Your task to perform on an android device: Add a new city Ottawa,IL,USA in World Clock
Image 0: 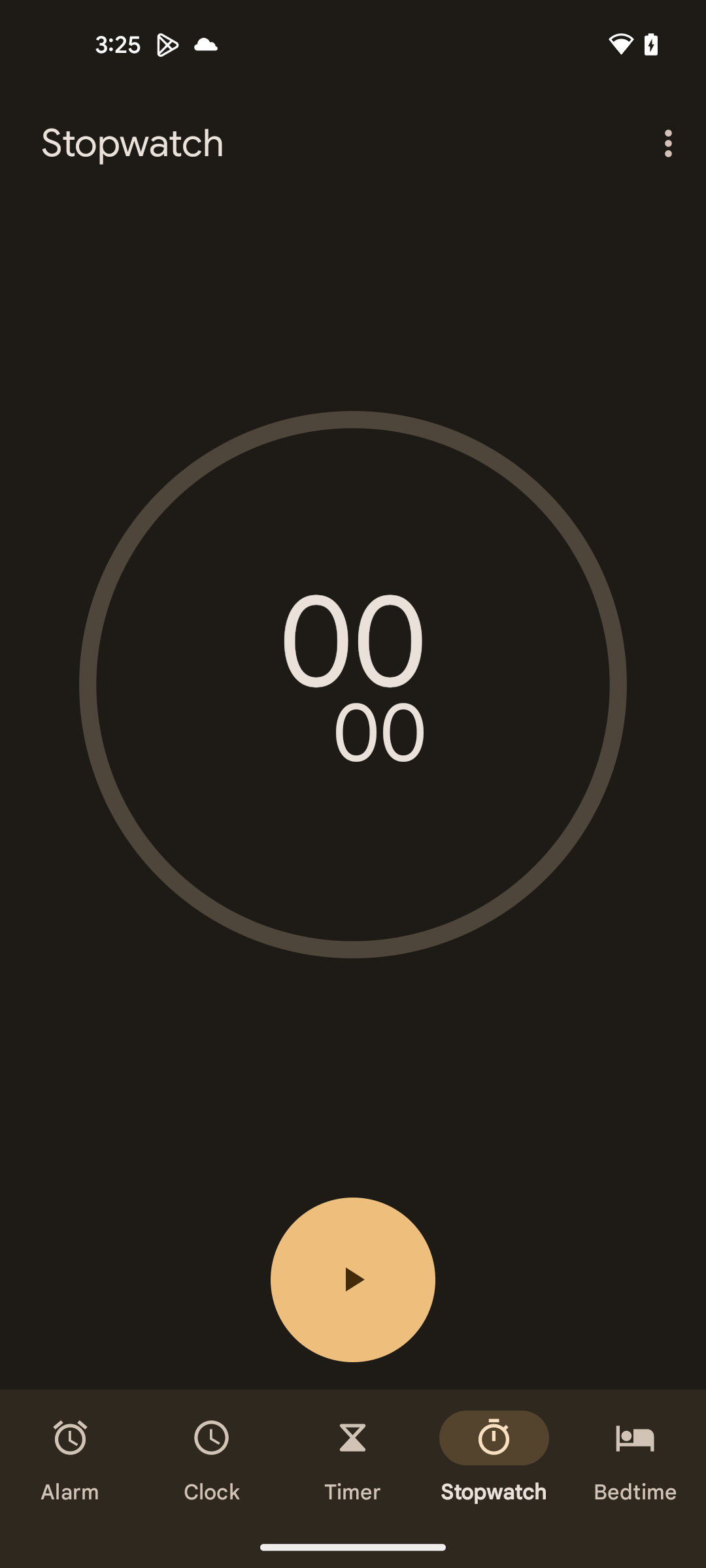
Go to the clock section
Step 0: click (212, 1458)
Image 1: 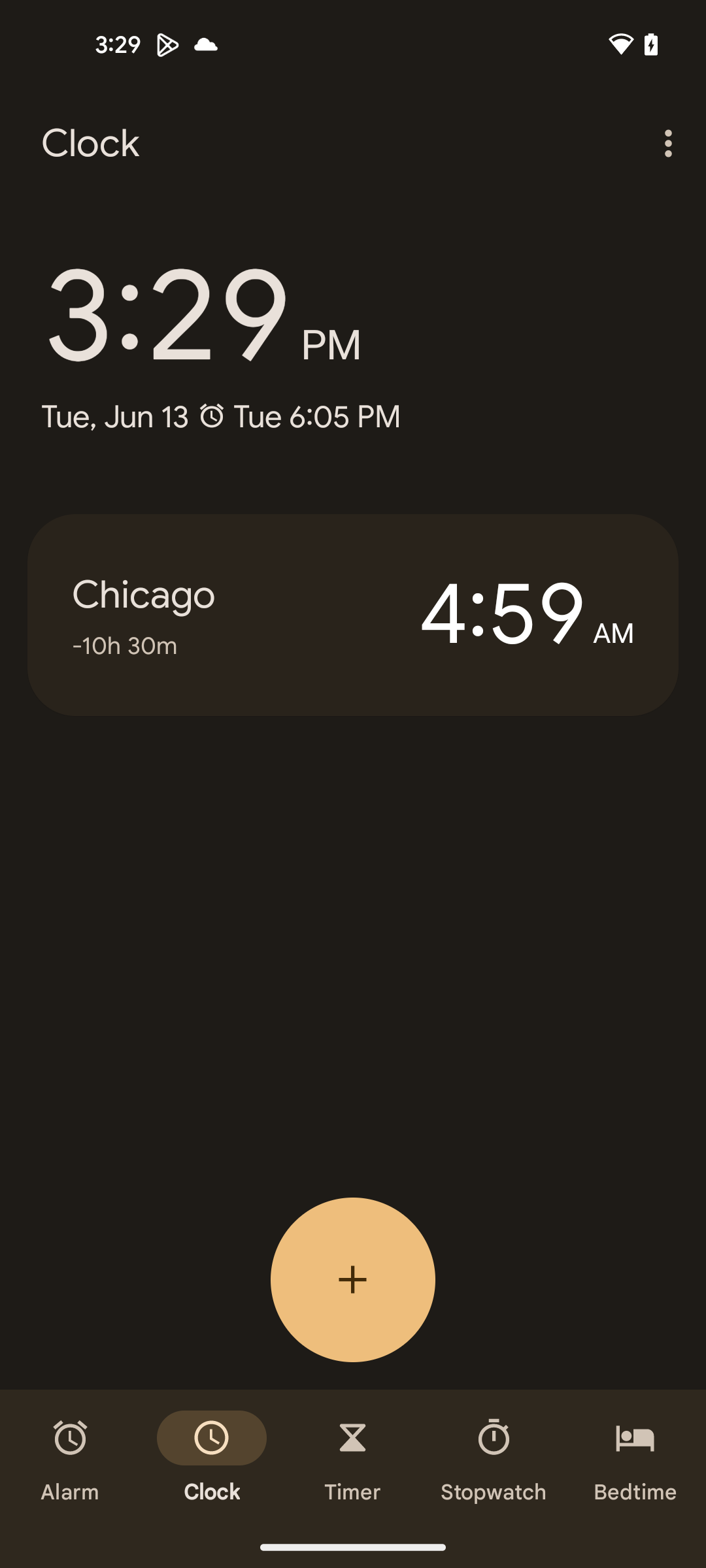
Click on the add button
Step 1: click (353, 1279)
Image 2: 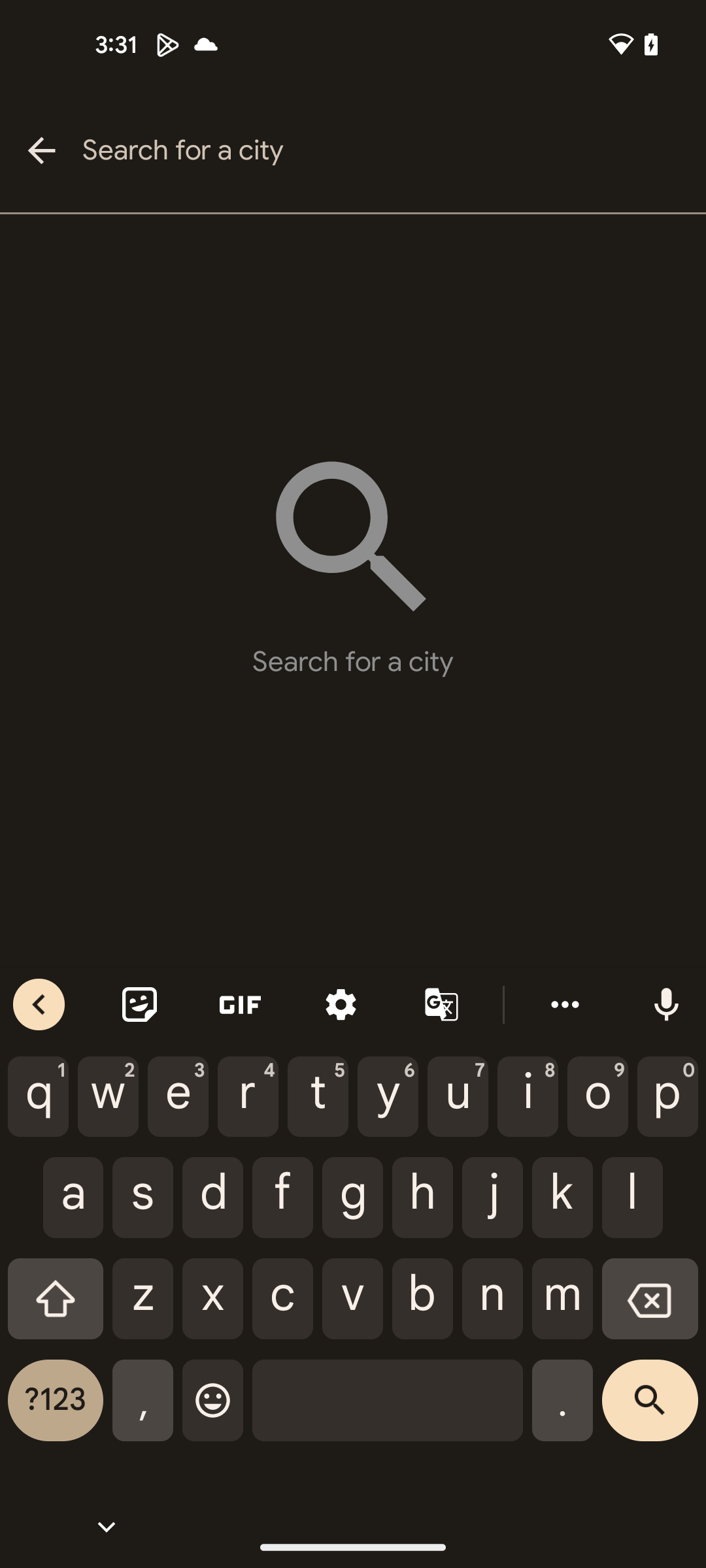
Search for the Ottawa
Step 2: type "Ottawa"
Image 3: 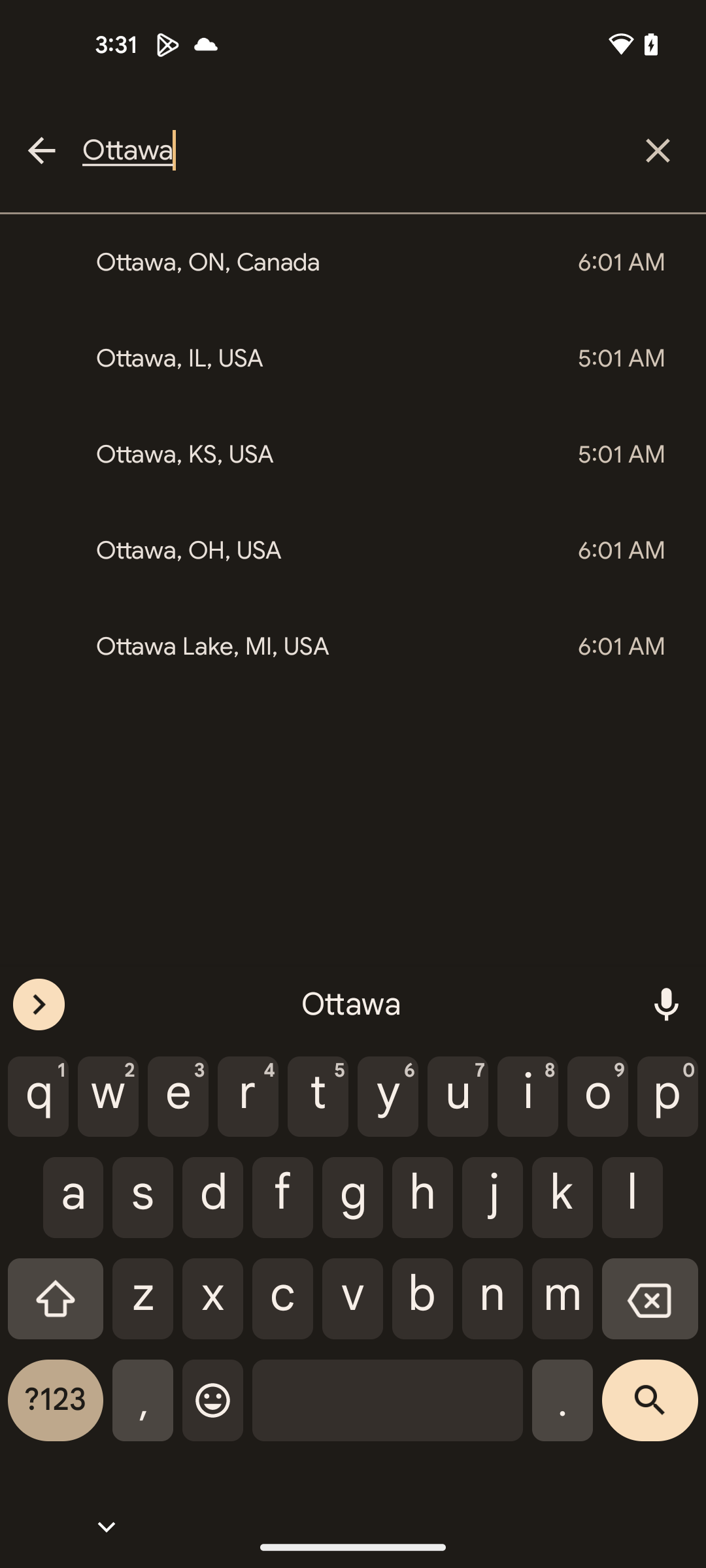
Click on the search icon at the bottom right corner of the screen
Step 3: click (650, 1410)
Image 4: 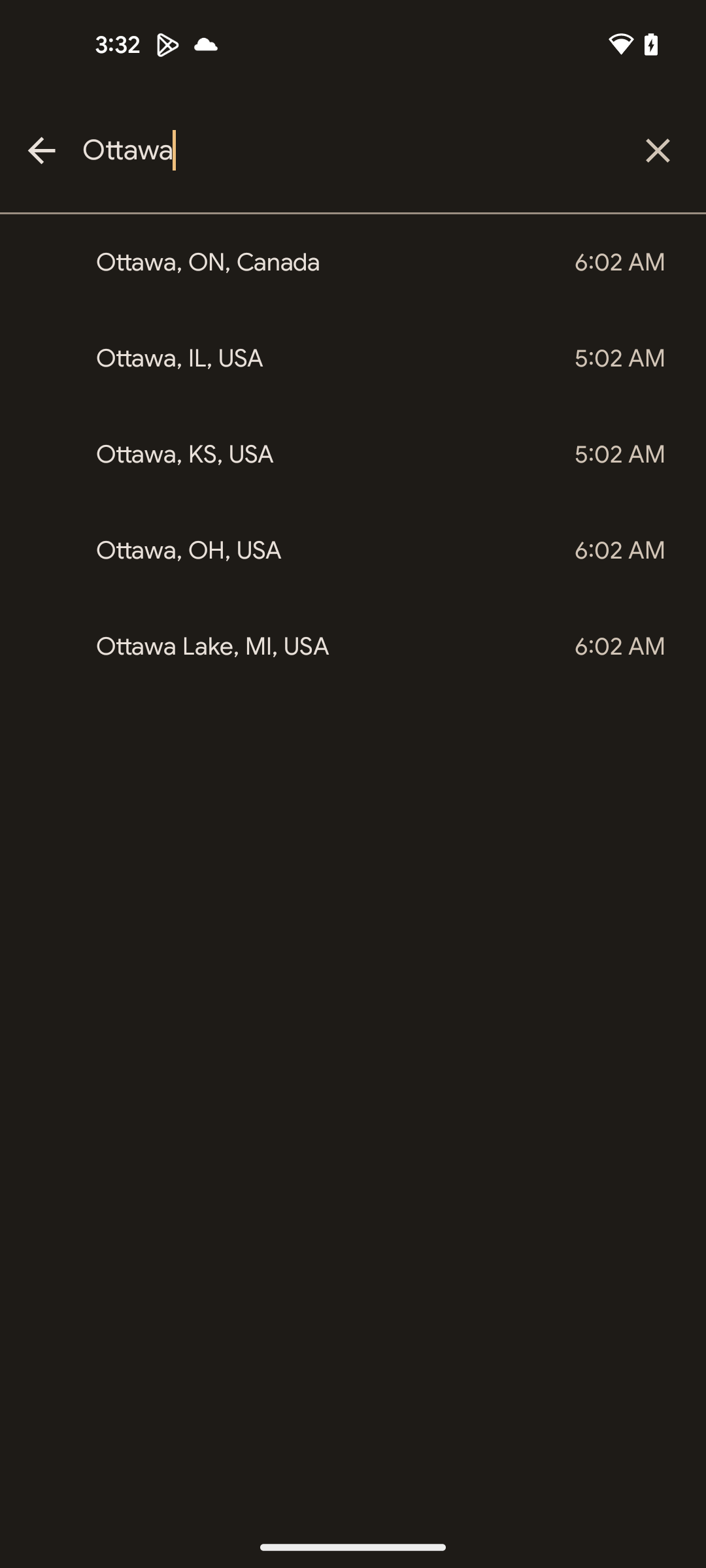
Select the second search result
Step 4: click (307, 358)